Your task to perform on an android device: I want to go to Manage Google Drive storage in the Google Drive app so I can see how much storage is being utilised and when my storage will run out.
Image 0: 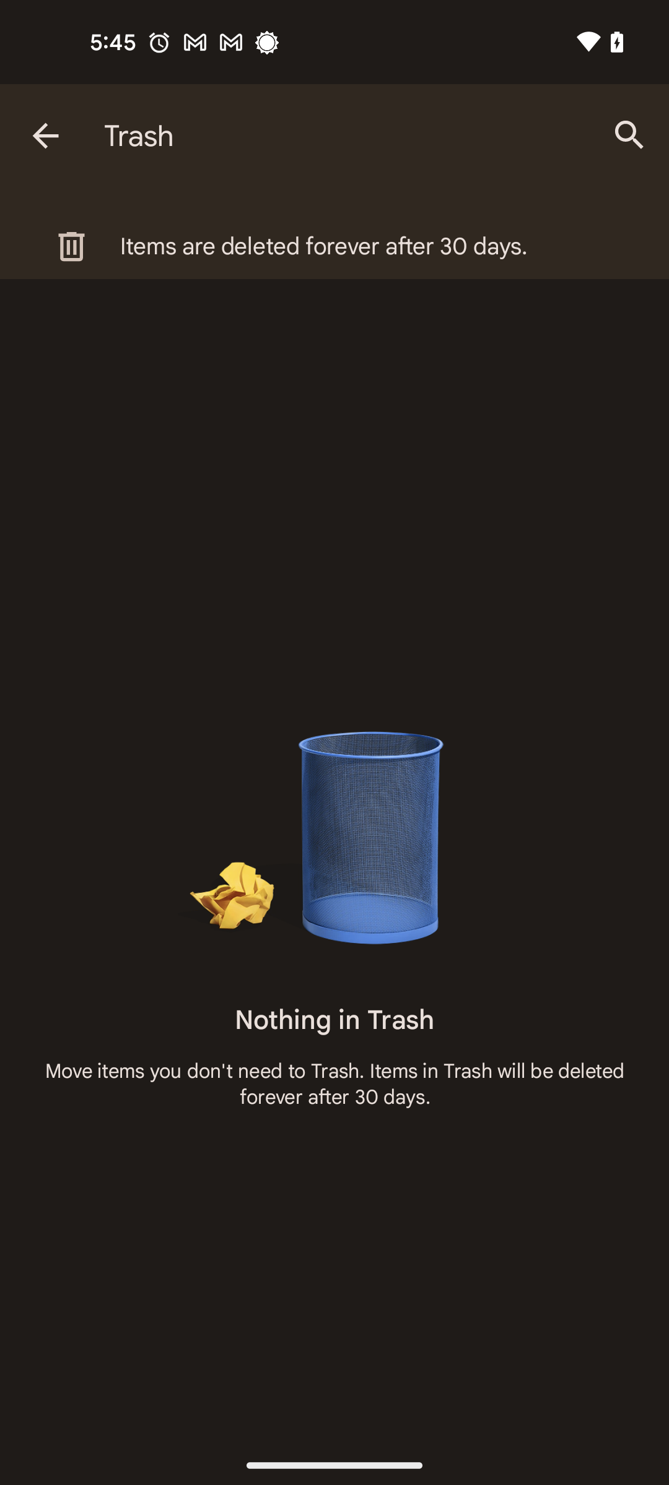
Go back to the previous page
Step 0: click (45, 136)
Image 1: 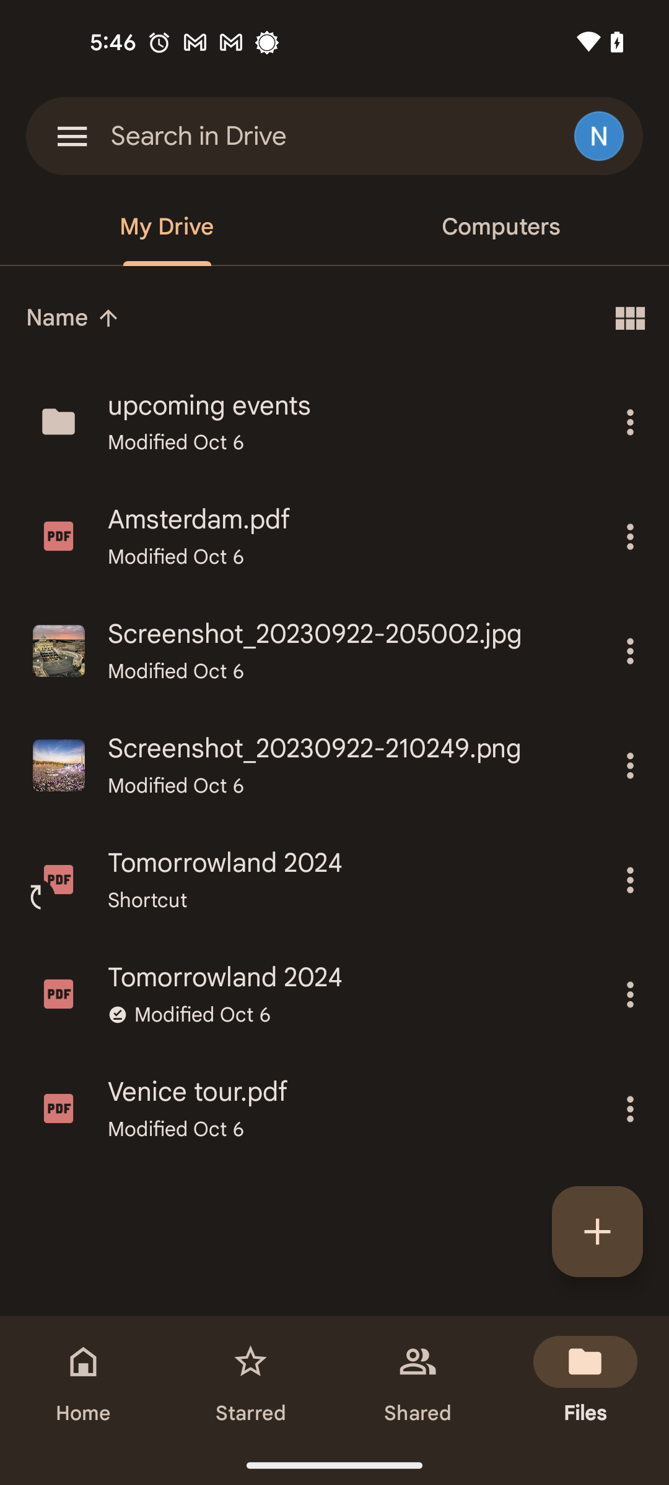
Tap on the menu icon at the top left corner of the screen
Step 1: click (72, 136)
Image 2: 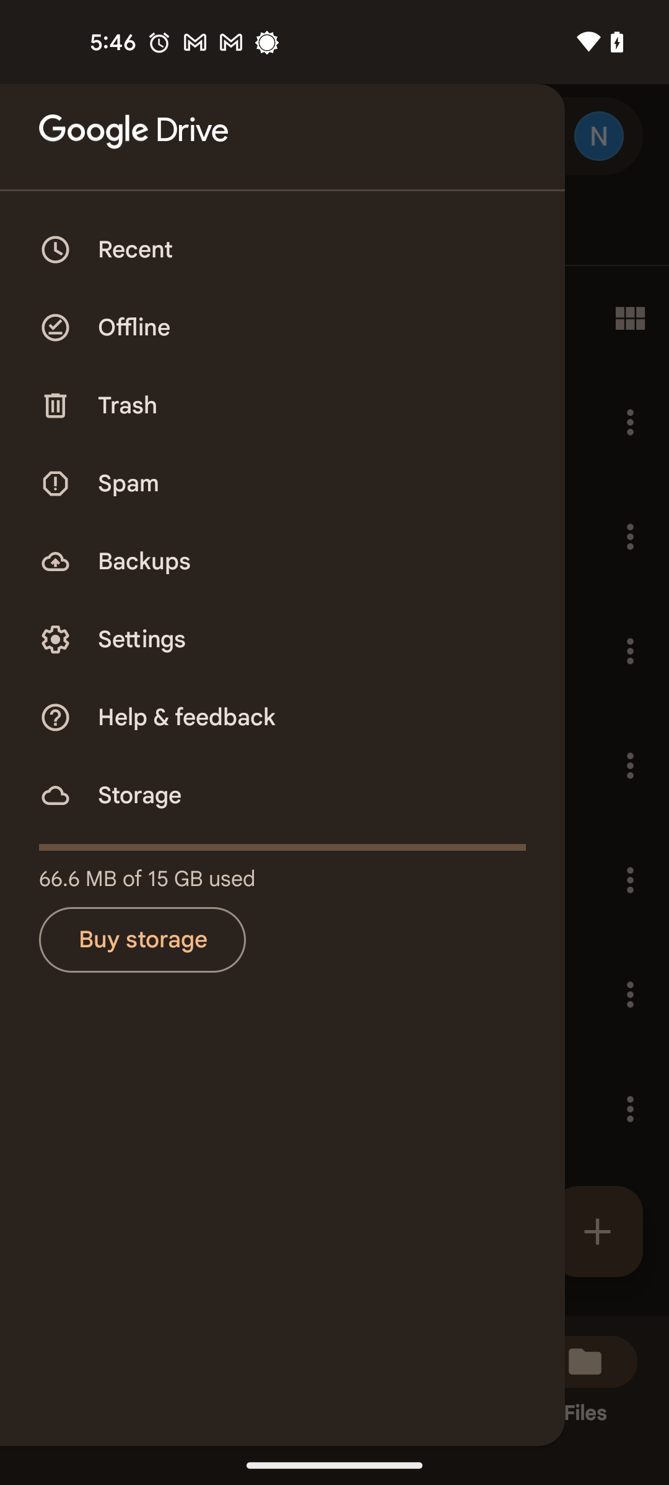
Select the settings option
Step 2: click (142, 639)